Your task to perform on an android device: Create a new email label titled ymca in gmail
Image 0: 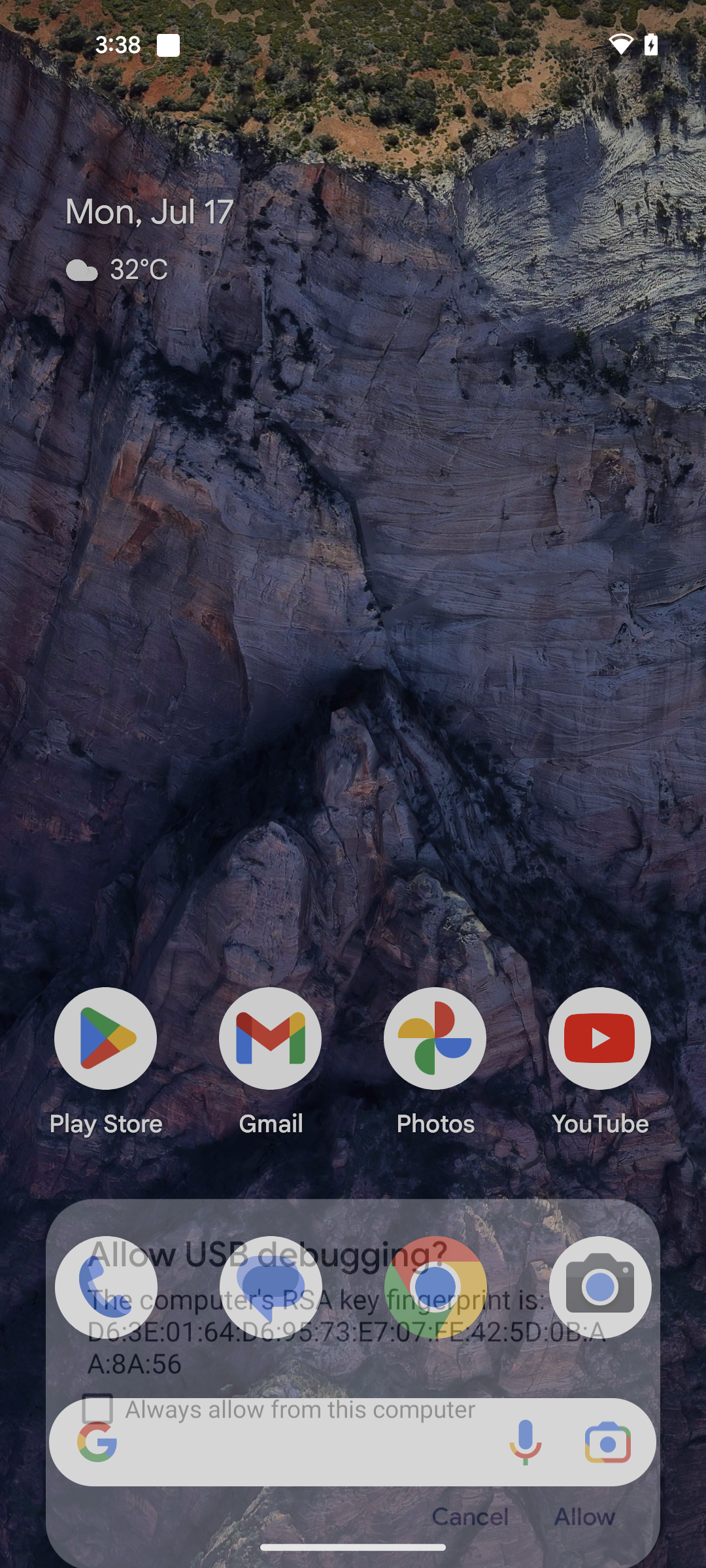
Open Gmail app
Step 0: open app "Gmail"
Image 2: 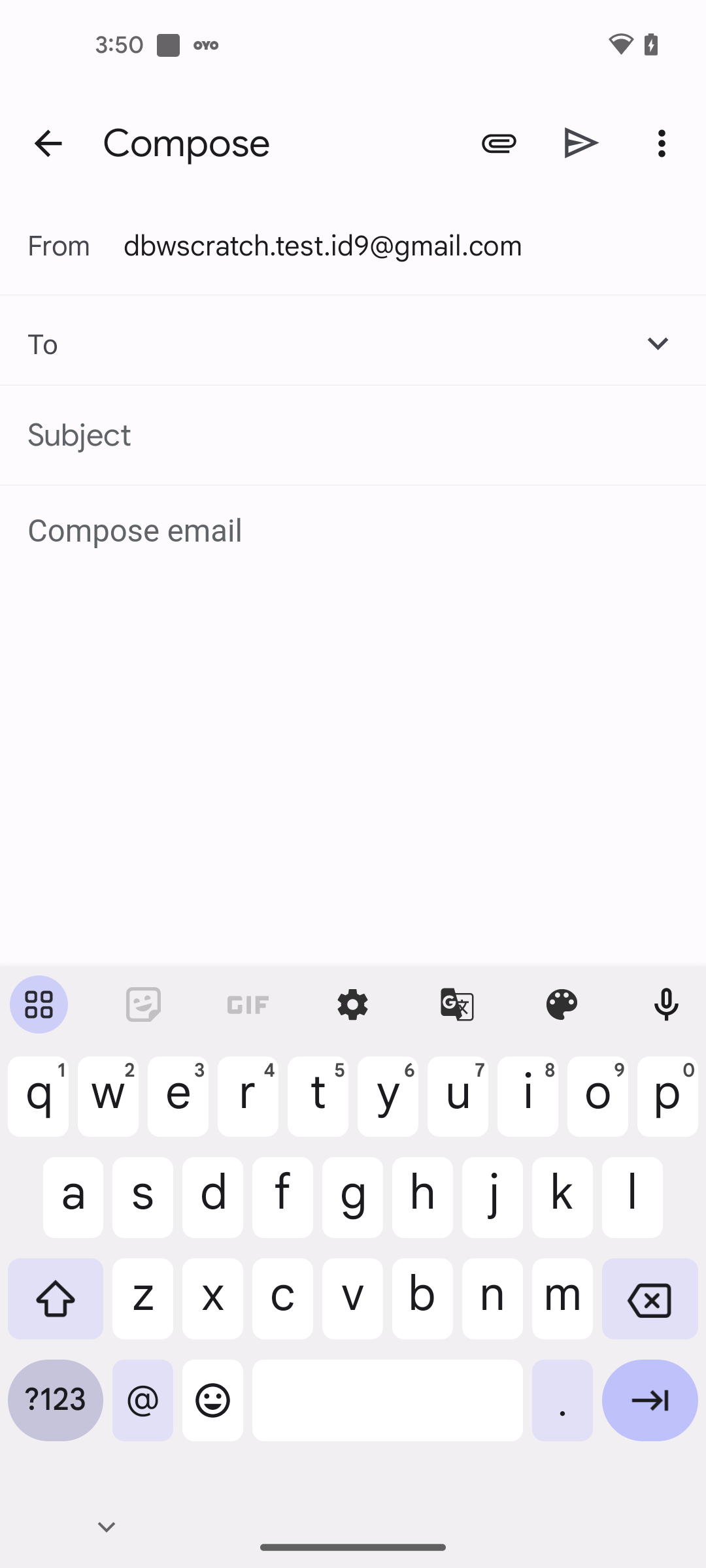
Enter the Email id dbwscratch.test.id10@gmail.com
Step 2: type "dbwscratch.test.id10@gmail.com"
Image 3: 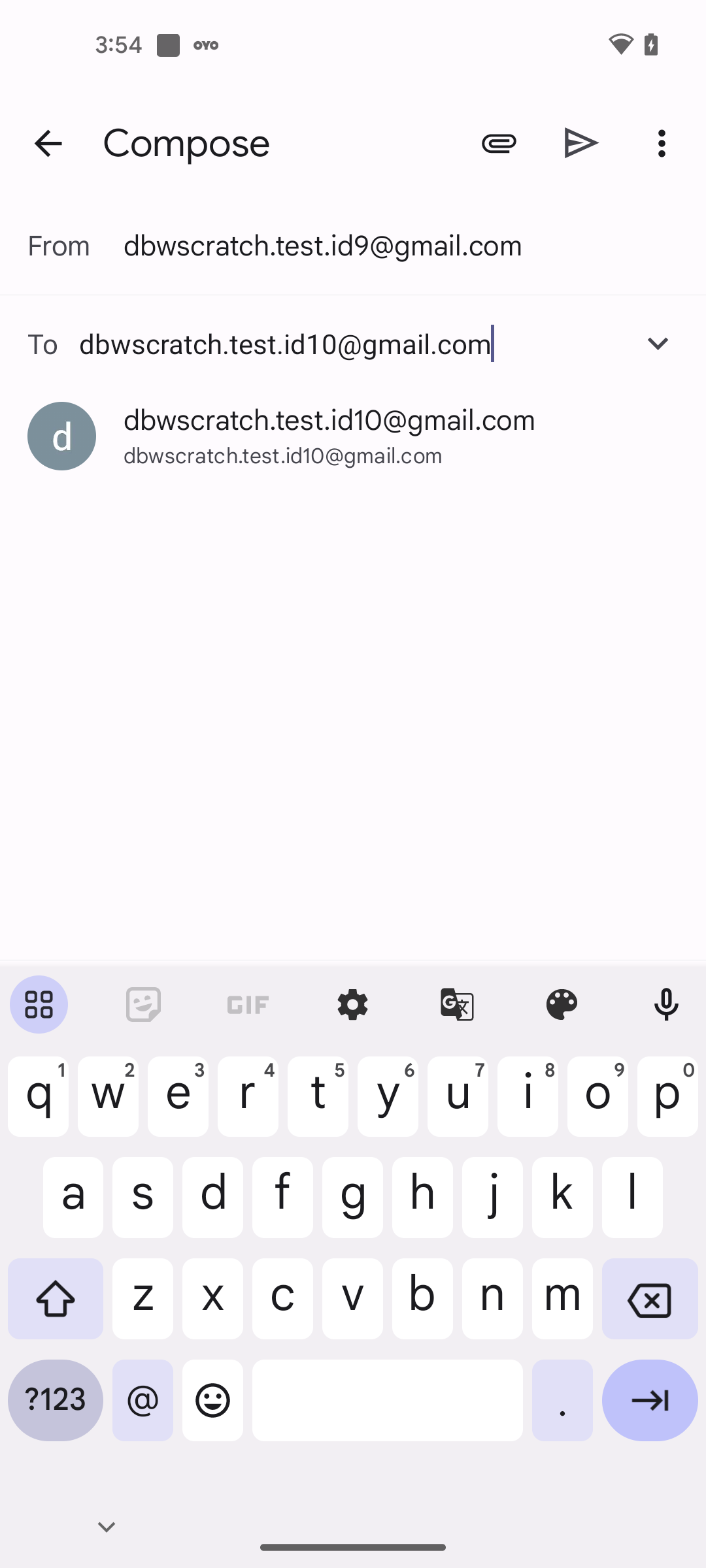
Click on the suggestion email id dbwscratch.test.id10@gmail.com
Step 3: click (329, 420)
Image 4: 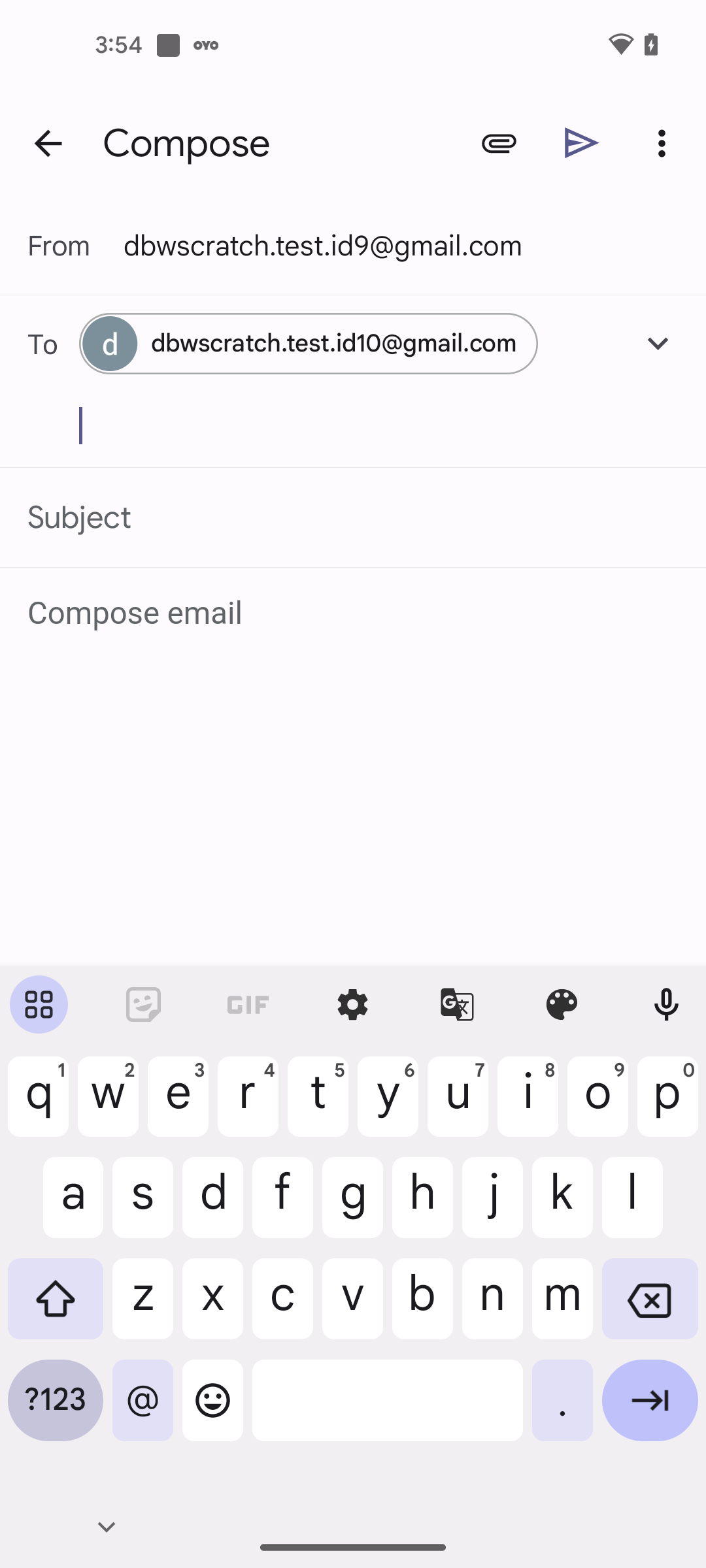
Click on the Subject text bar
Step 4: click (353, 517)
Image 5: 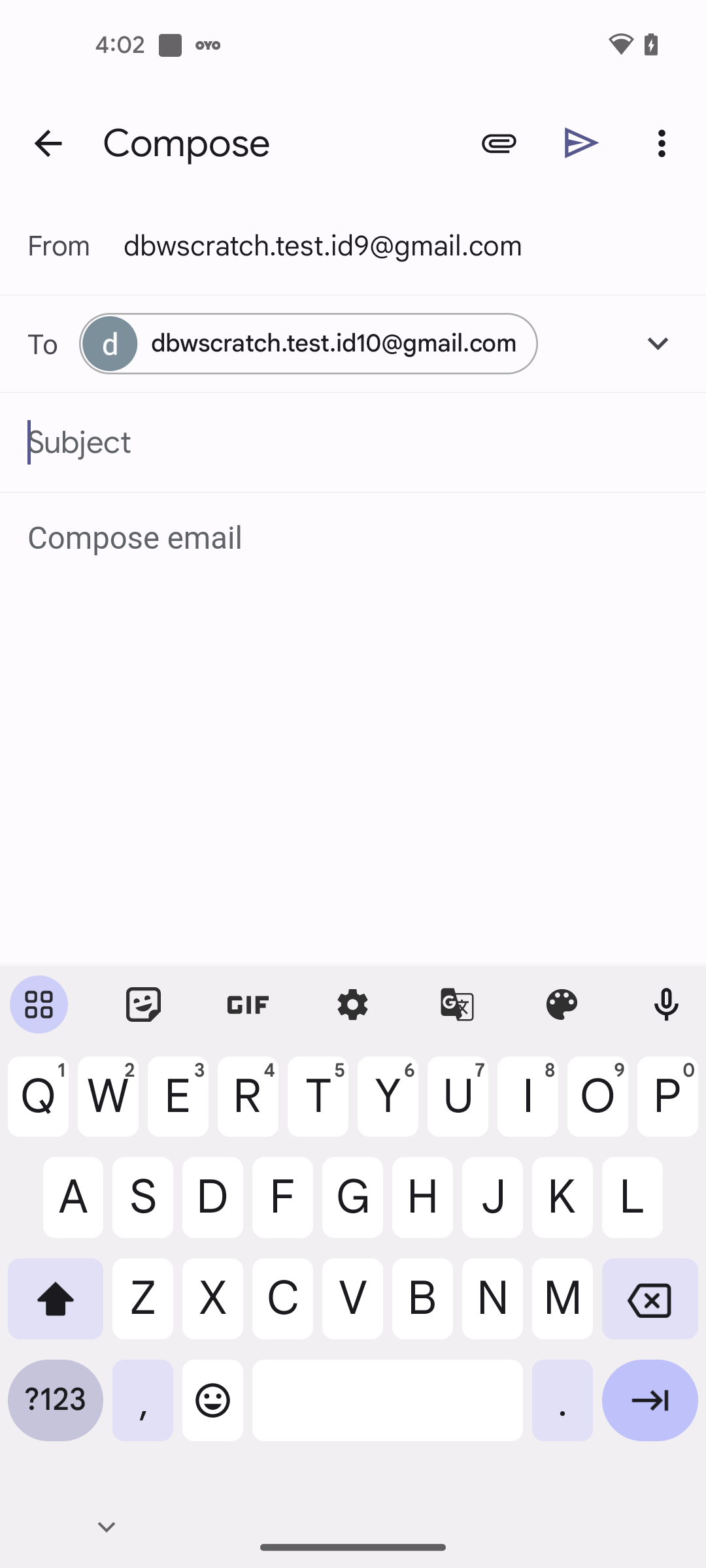
Enter the Subject as ymca
Step 5: type "ymca"
Image 6: 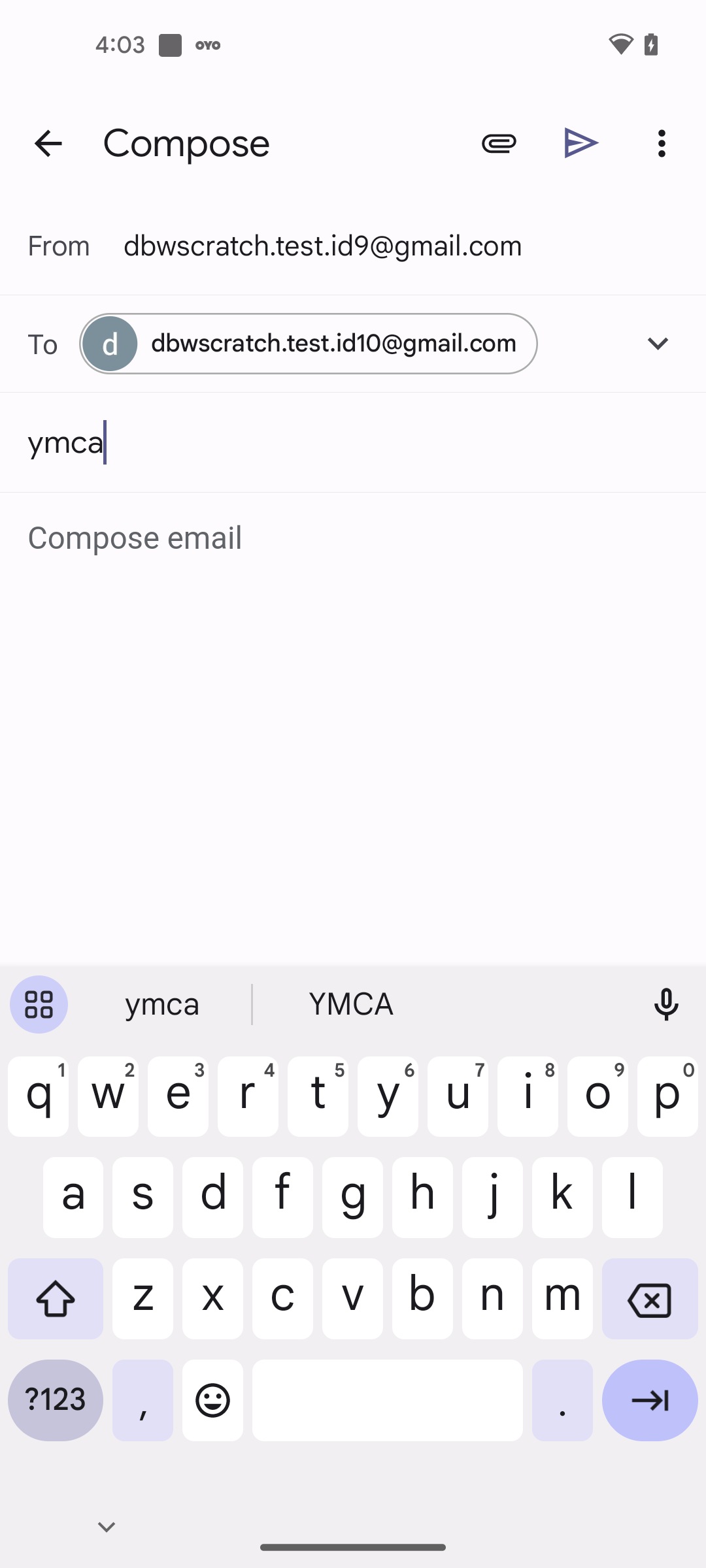
Click on the Compose email text bar
Step 6: click (354, 538)